Your task to perform on an android device: Open the Nike app, In order to play football with my kids on a casual basis, I wish to look for football goalkeeper gloves.
Image 0: 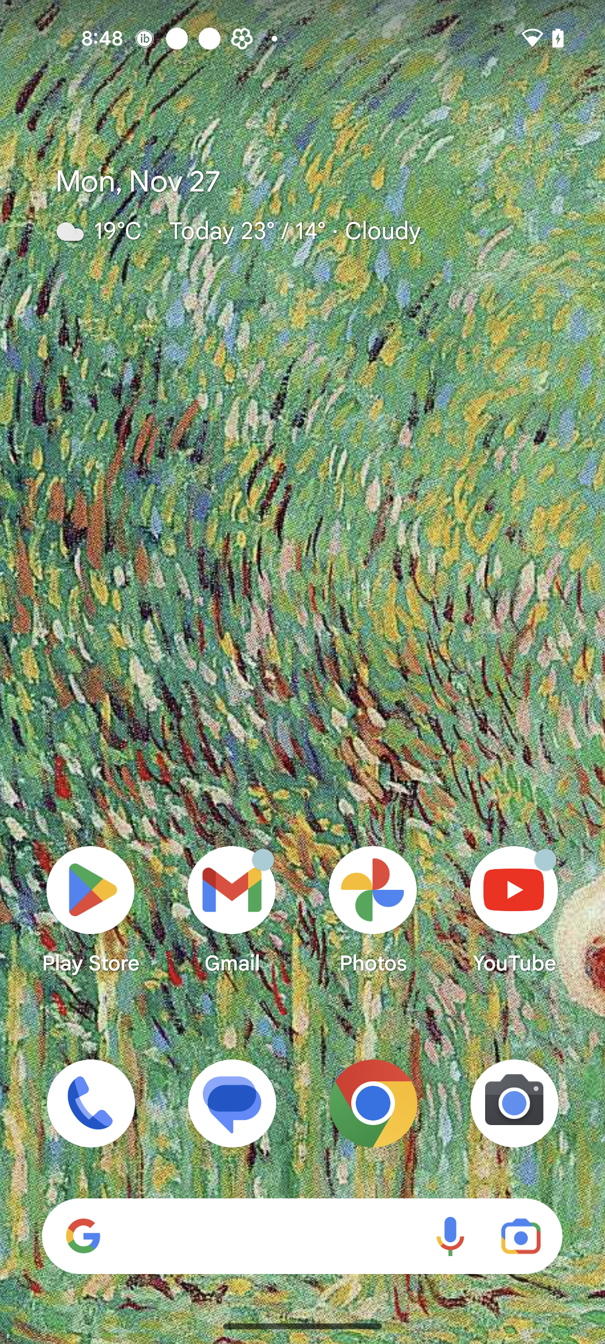
Open the Nike app
Step 0: open app "Nike"
Image 2: 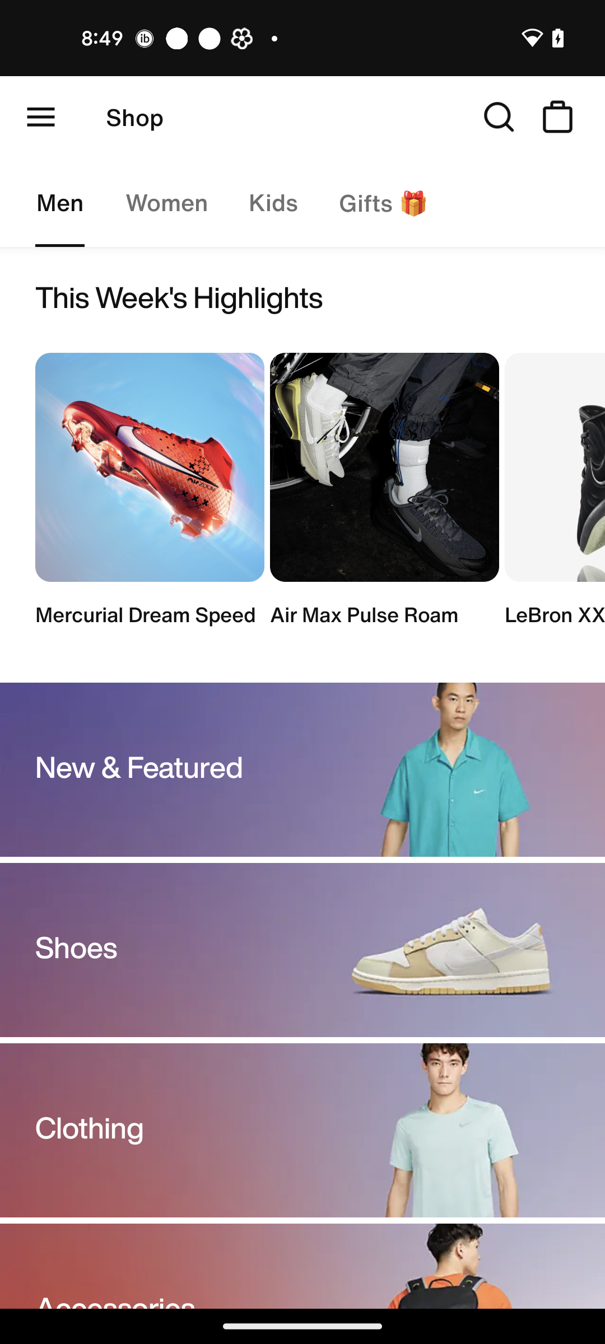
Swipe up to view more products
Step 2: scroll down
Image 3: 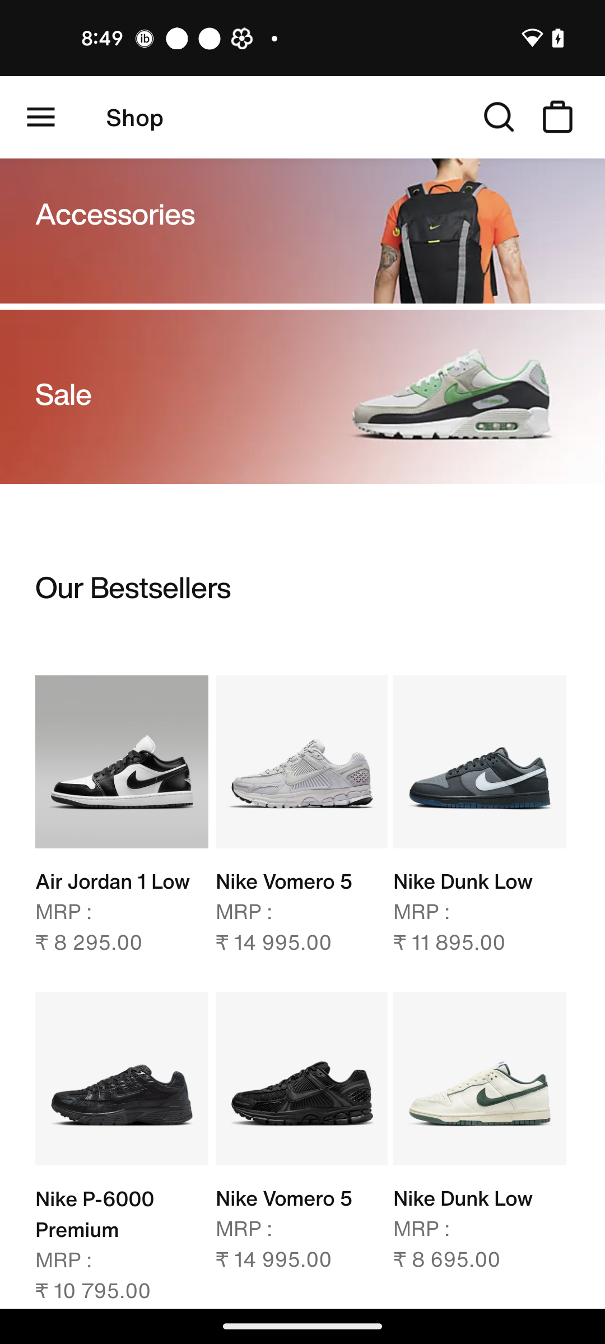
Swipe up to view more products
Step 3: scroll down
Image 4: 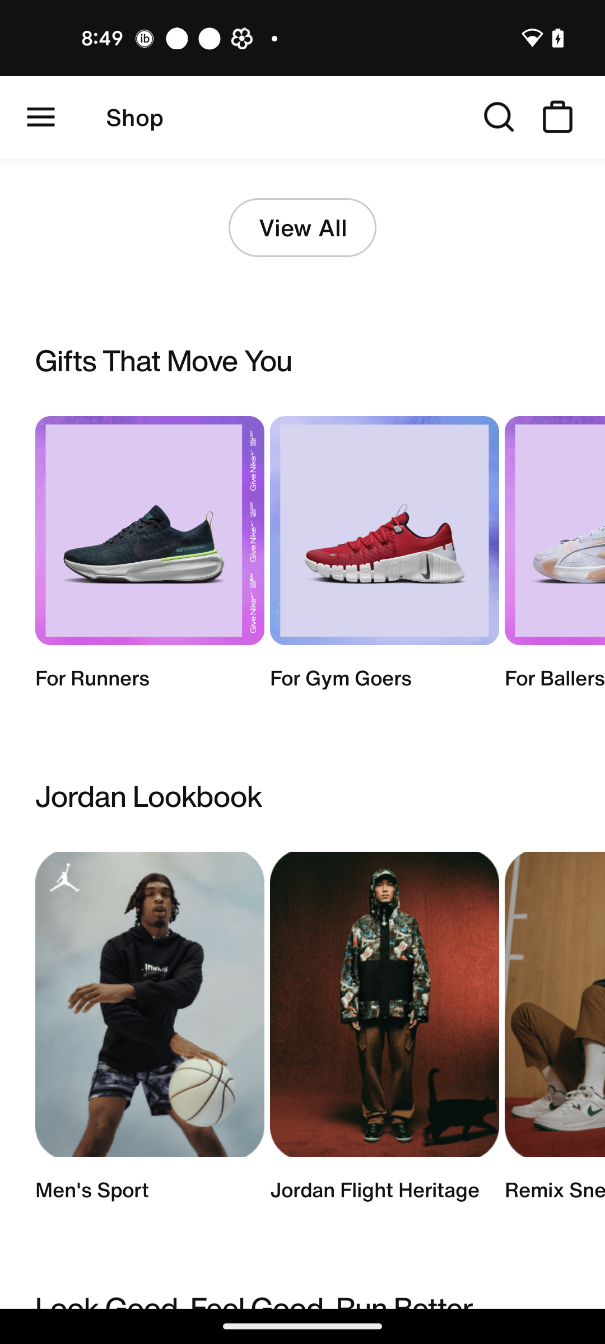
Swipe up to view more products
Step 4: scroll down
Image 5: 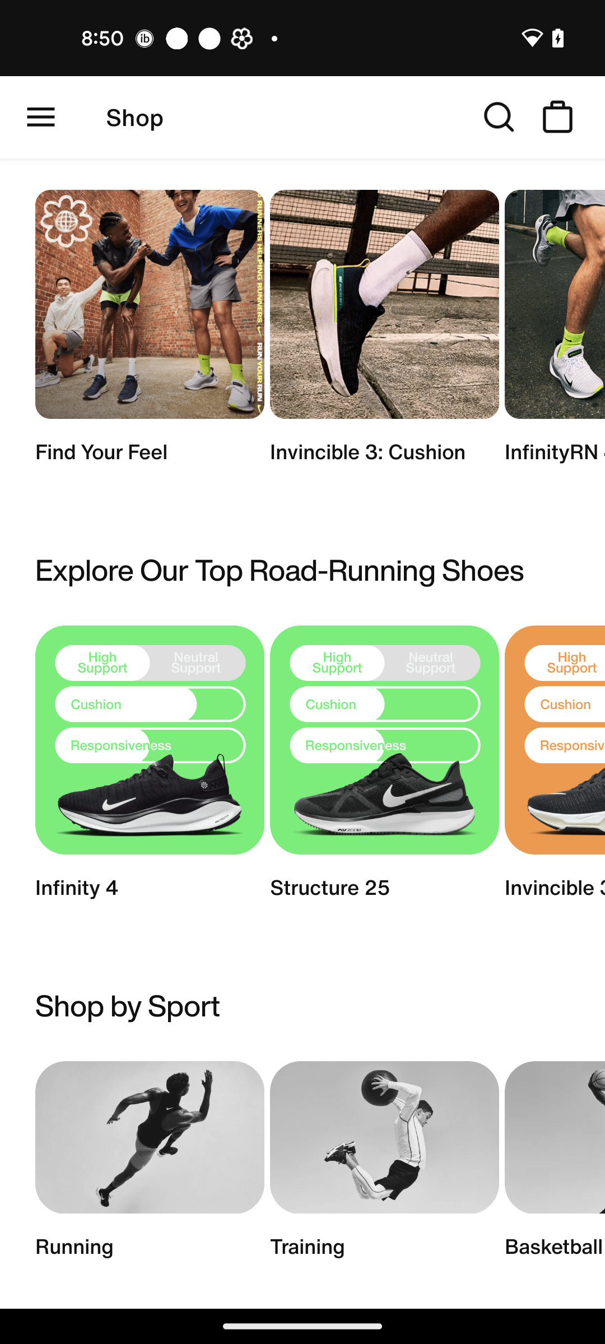
Swipe up to view more products
Step 5: scroll down
Image 6: 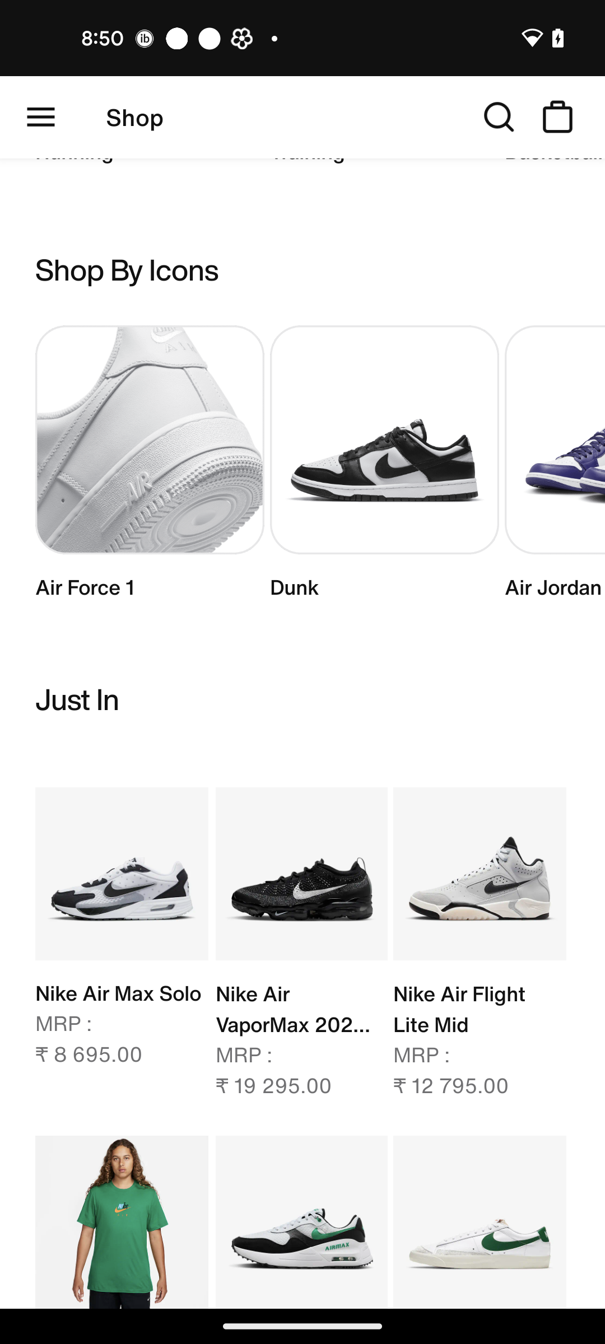
Swipe up to view more products
Step 6: scroll down
Image 7: 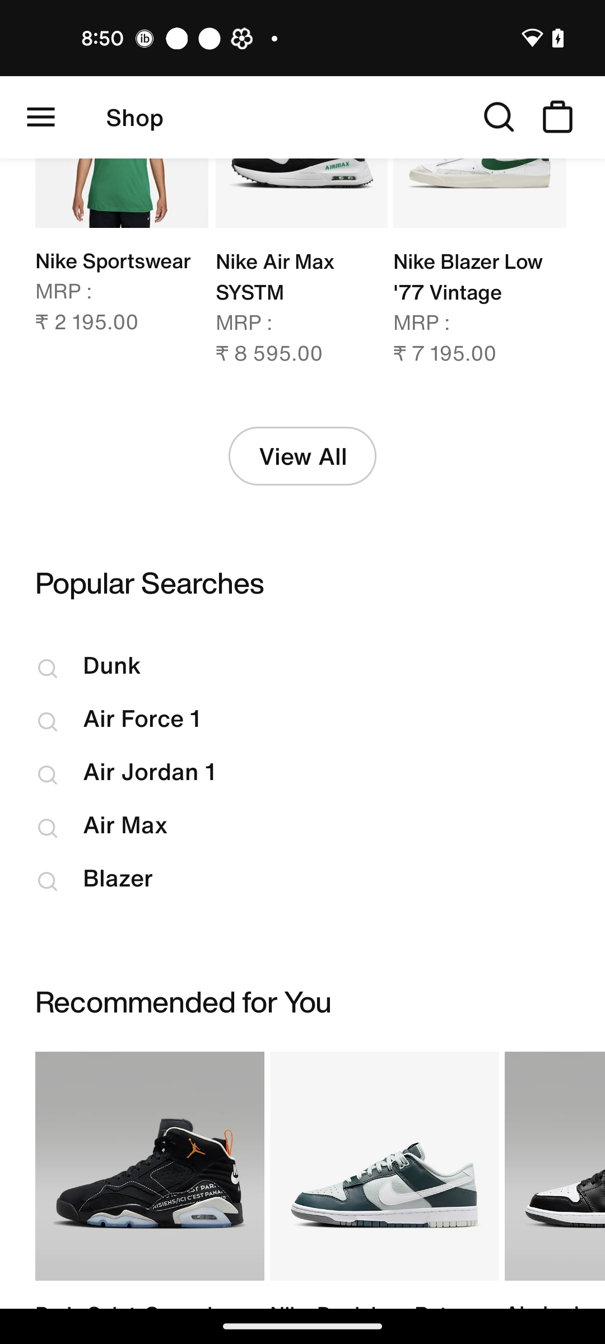
Swipe up to view more products
Step 7: scroll down
Image 8: 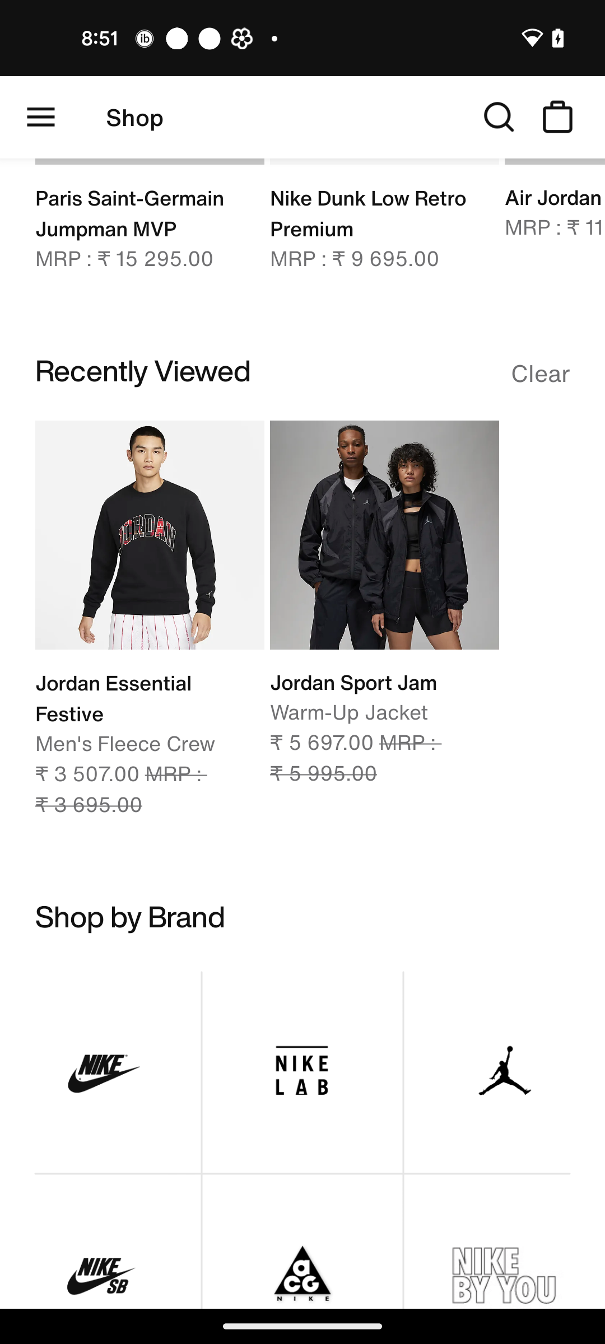
Swipe up to view more products
Step 8: scroll down
Image 9: 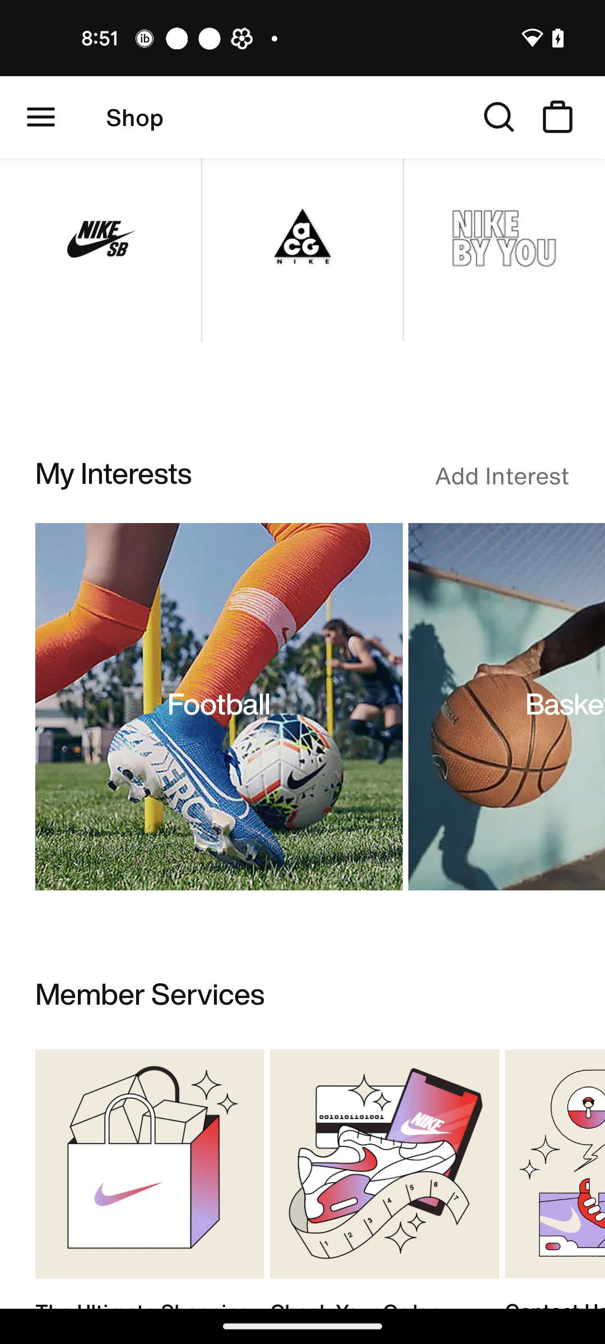
Click on the Football sport
Step 9: click (232, 685)
Image 10: 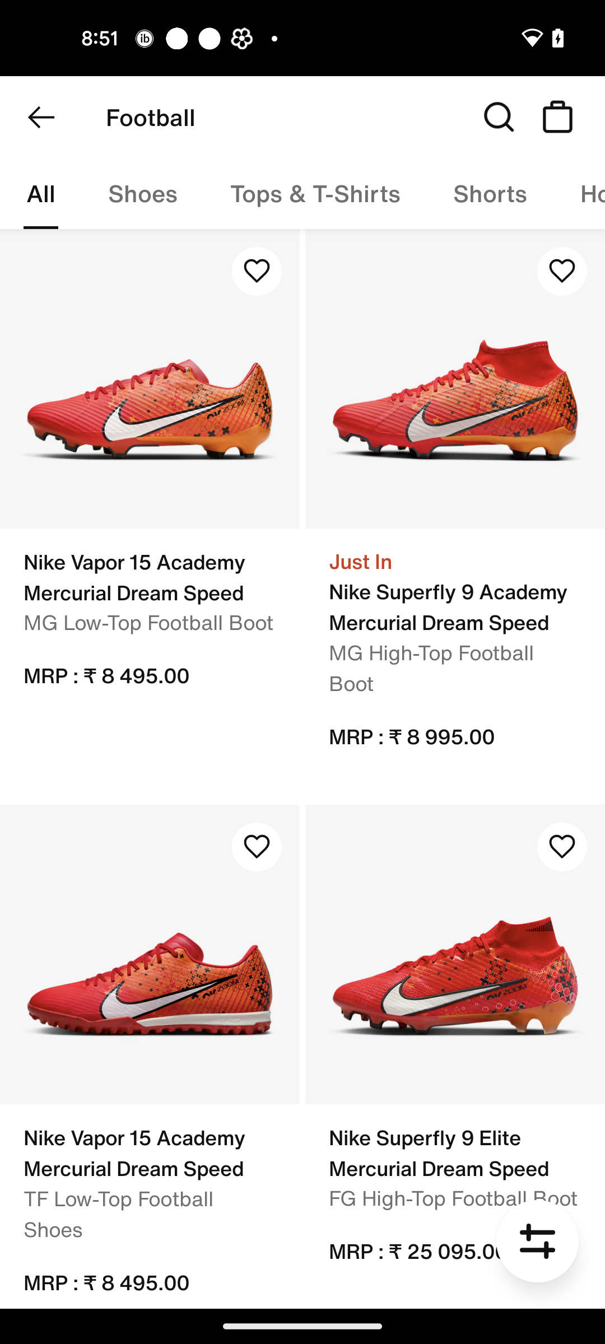
Swipe left the category bar
Step 10: scroll right
Image 11: 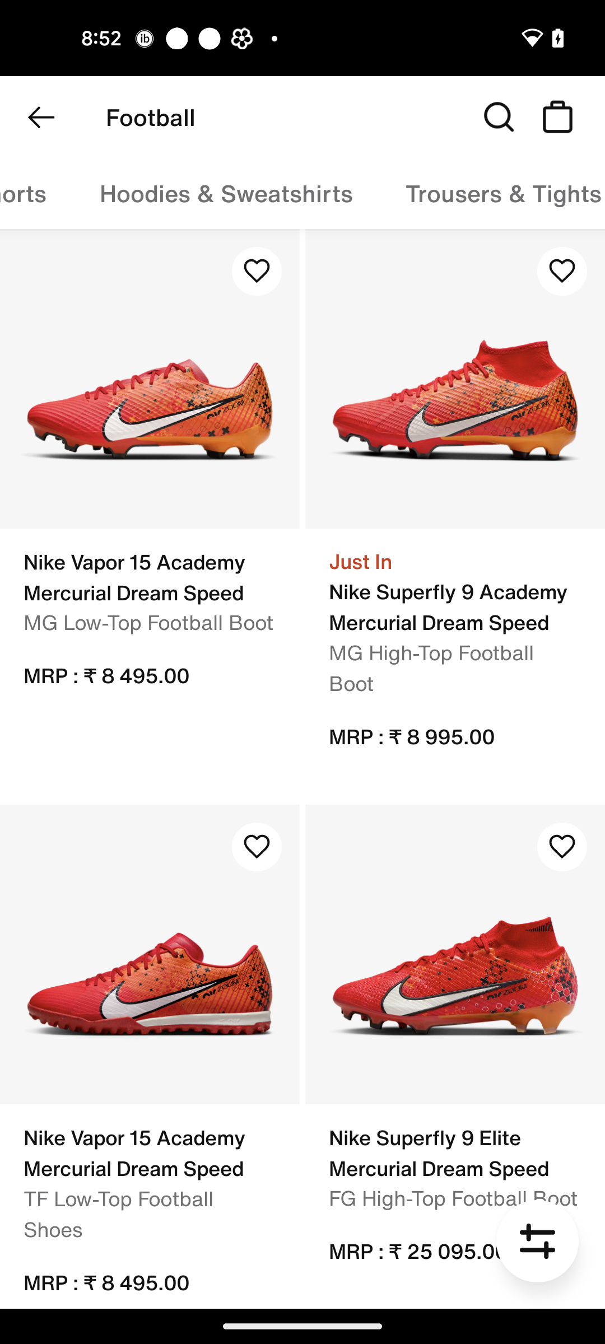
Swipe left the category bar
Step 11: scroll right
Image 12: 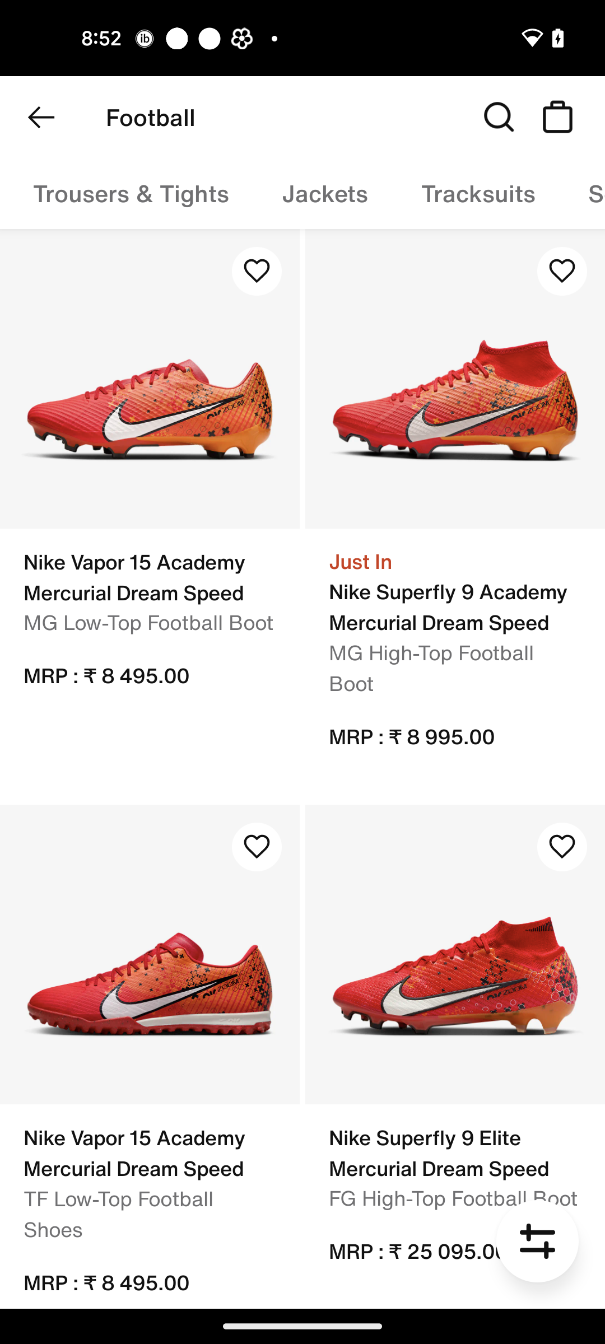
Swipe left the category bar
Step 12: scroll right
Image 13: 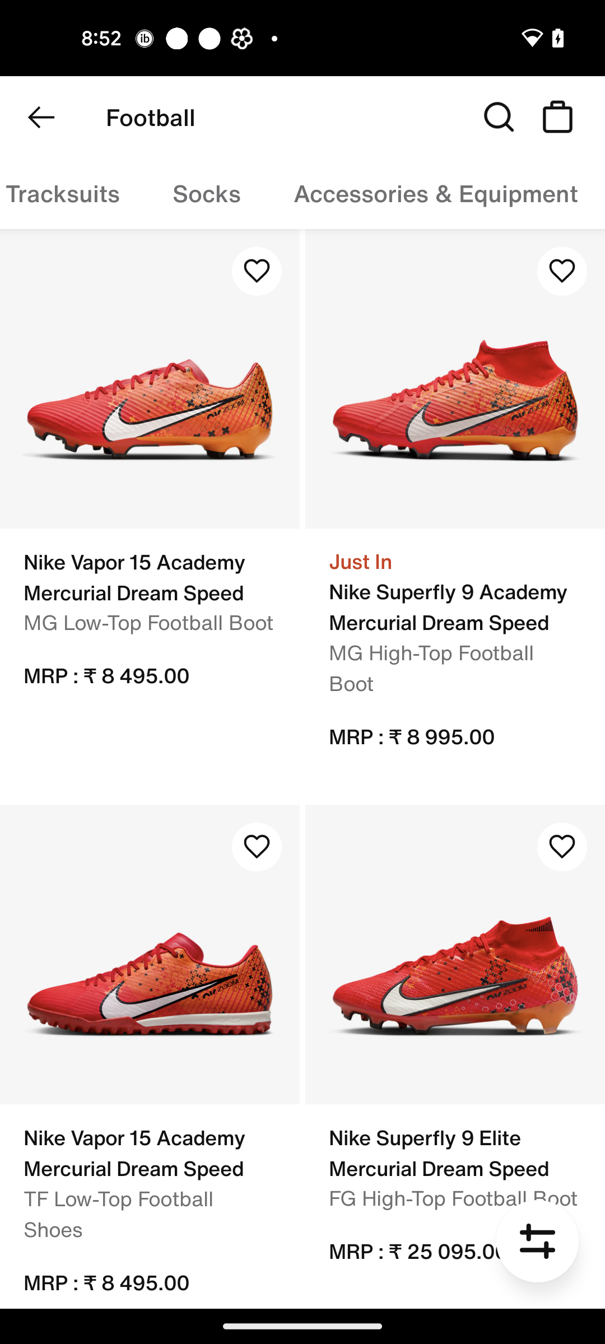
Click on the Accessories & Equipment category
Step 13: click (436, 193)
Image 14: 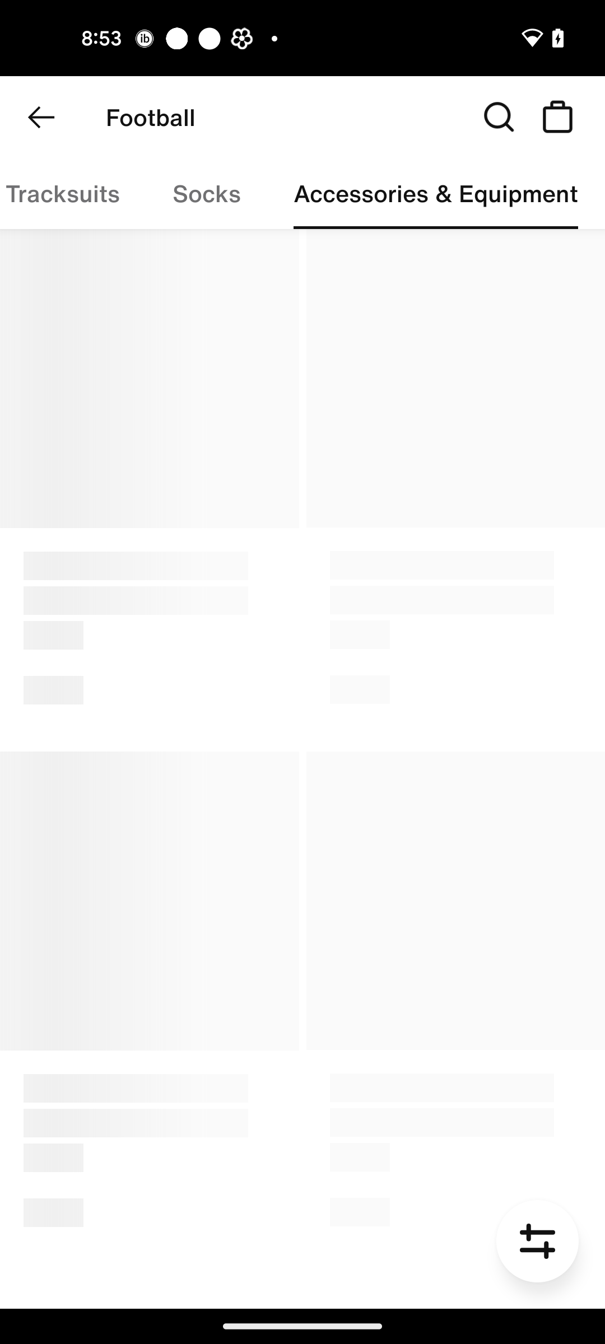
Click on the Accessories & Equipment category
Step 14: wait